Your task to perform on an android device: I want to read reviews of locks on the Amazon app.
Image 0: 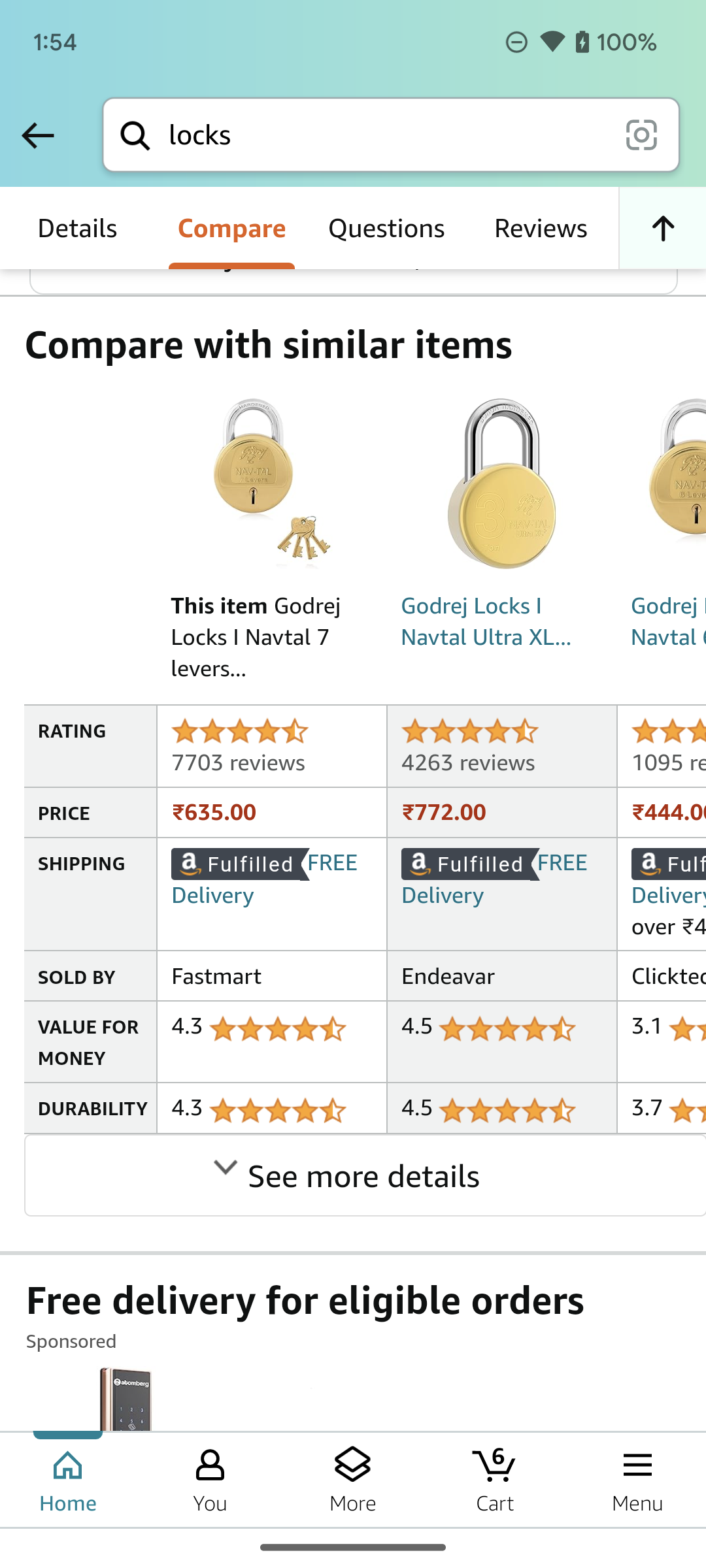
Click on the Reviews option on the screen.
Step 0: click (540, 229)
Image 1: 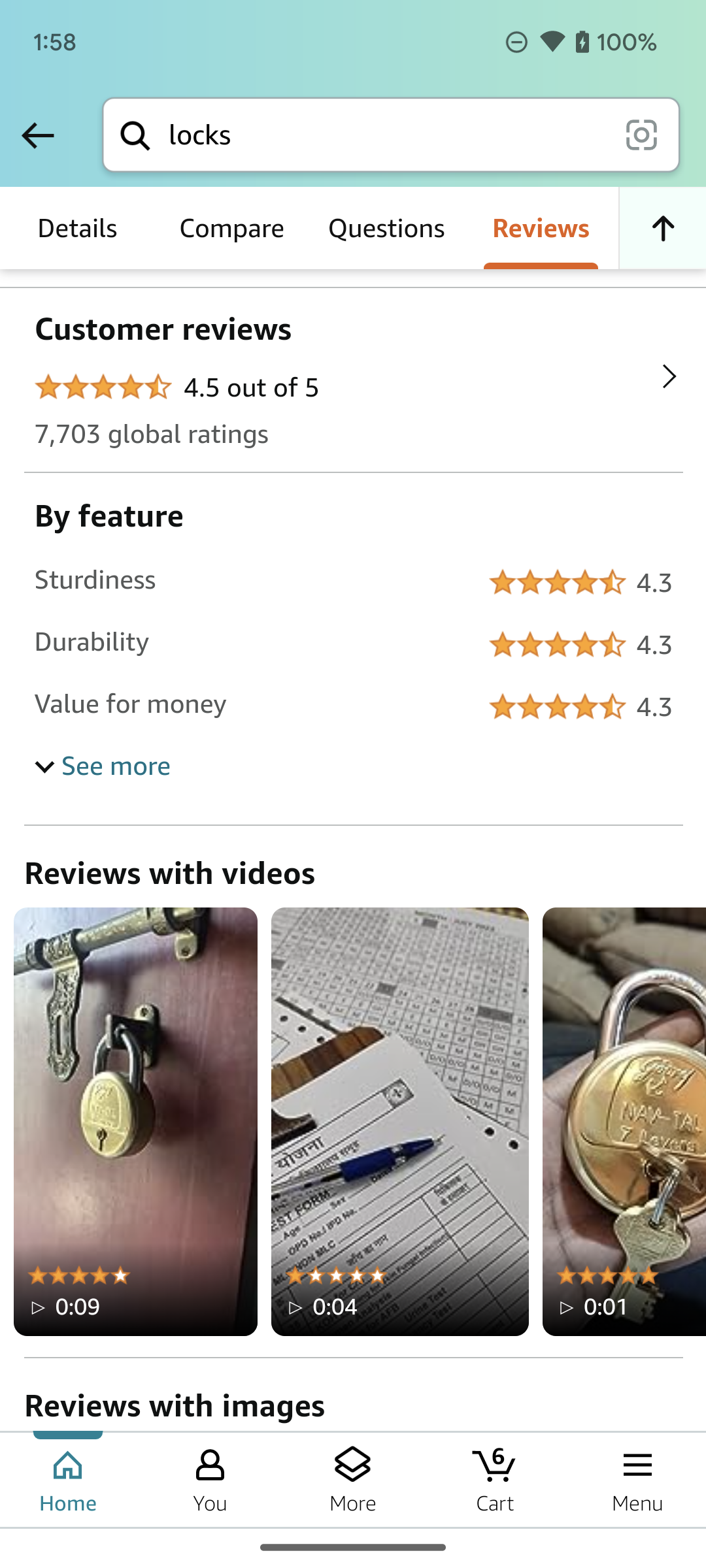
Click on the Customer reviews option on the screen.
Step 1: click (352, 381)
Image 2: 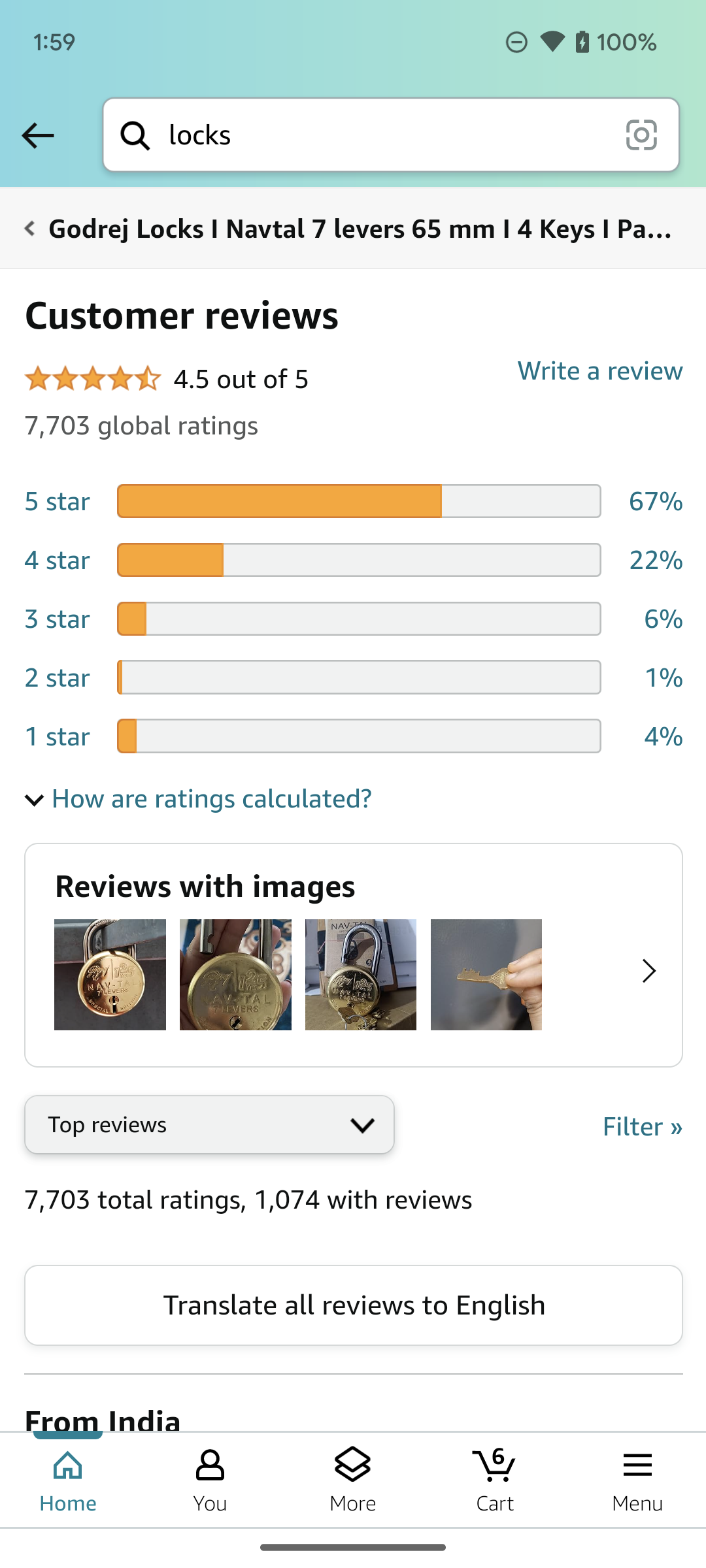
Swipe up on the screen.
Step 2: scroll down
Image 3: 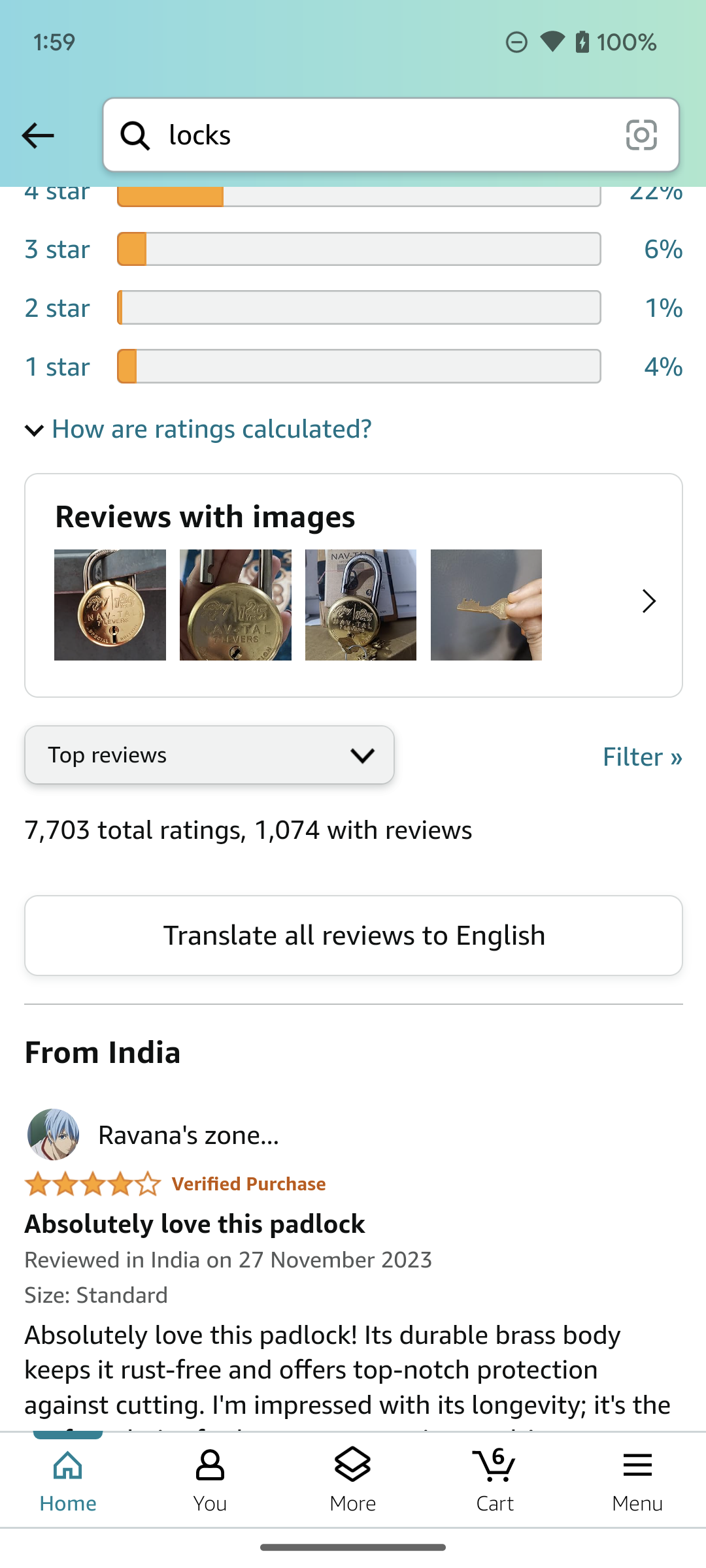
Swipe up on the screen.
Step 3: scroll down
Image 4: 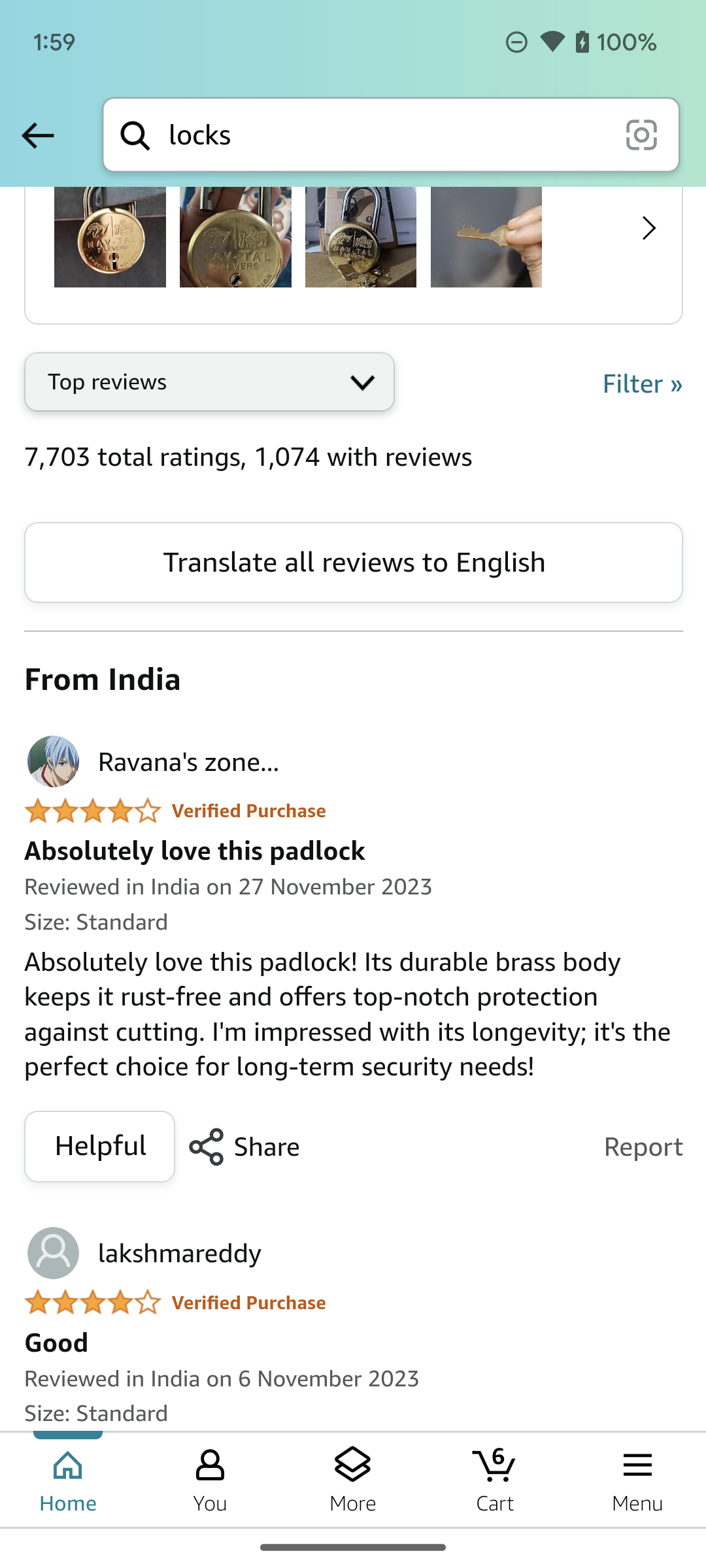
Swipe up on the screen.
Step 4: scroll down